Your task to perform on an android device: I want to cook something for dinner so browse for three chesse broken lasagna recipe in the Italian category.
Image 0: 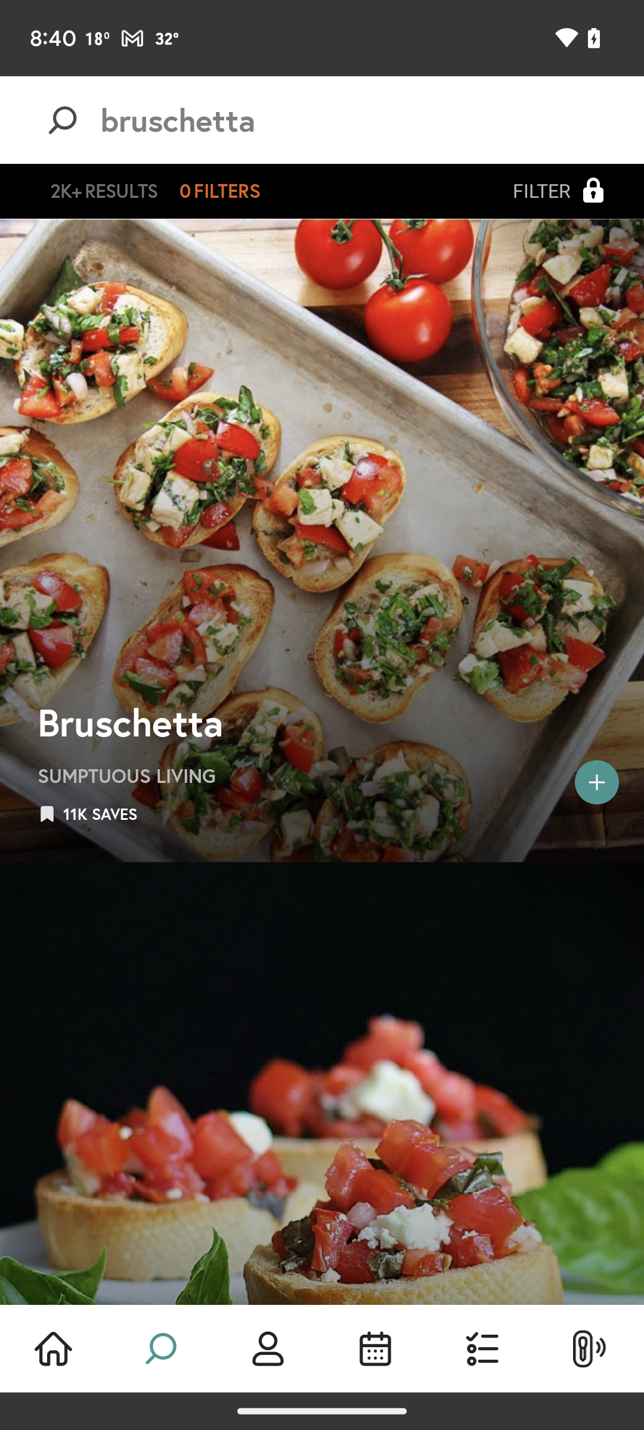
Go back to the previous screen
Step 0: press back button
Image 1: 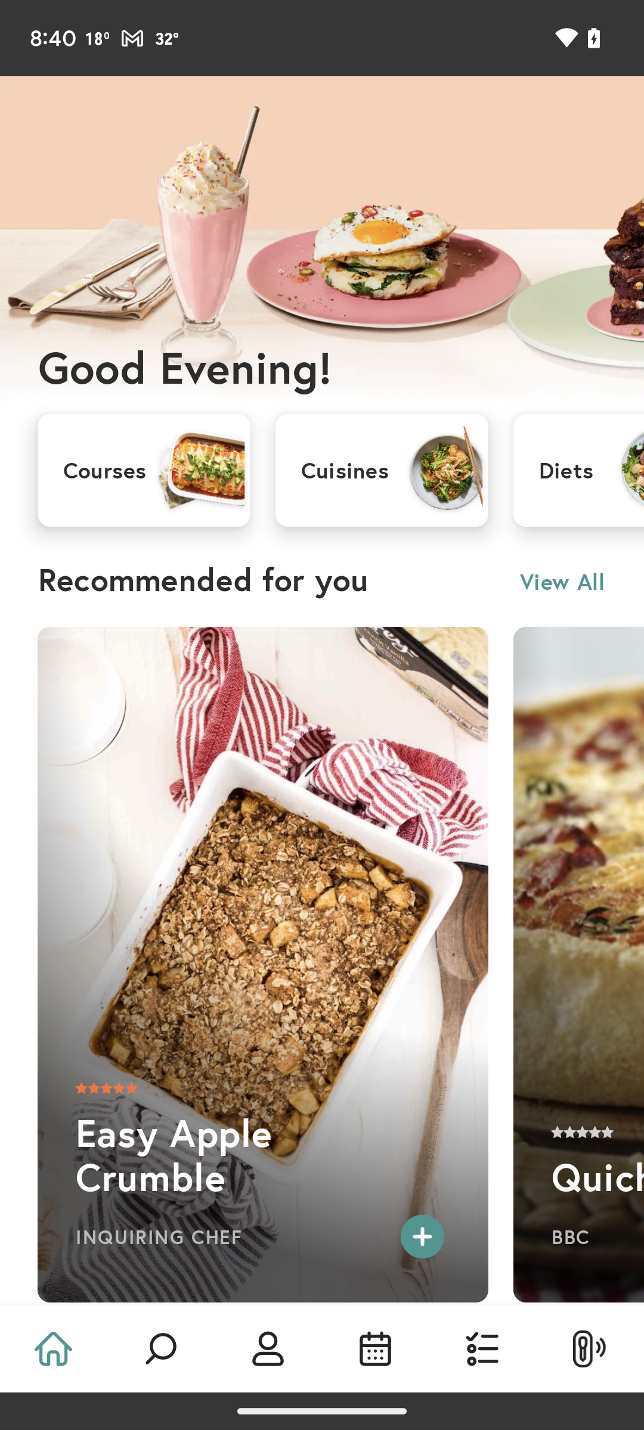
Click on the cuisines section at the top of the screen
Step 1: click (351, 470)
Image 2: 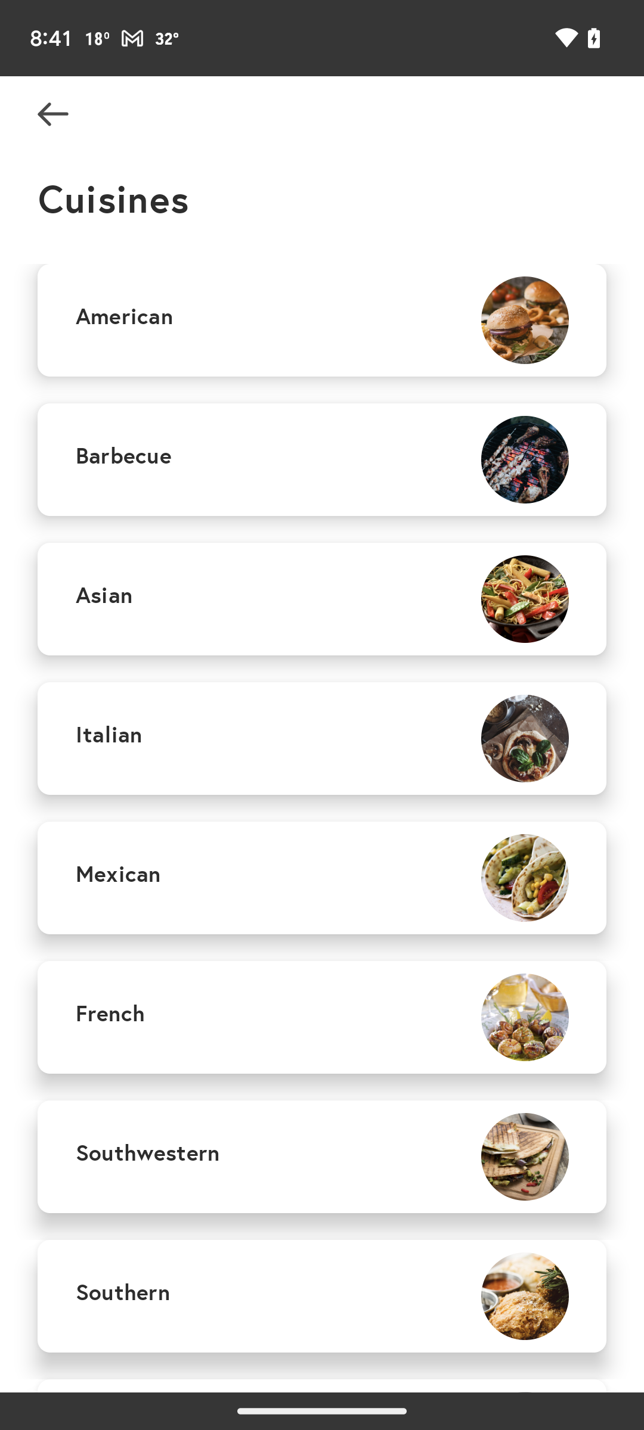
Click on the italian cuisines category
Step 2: click (322, 738)
Image 3: 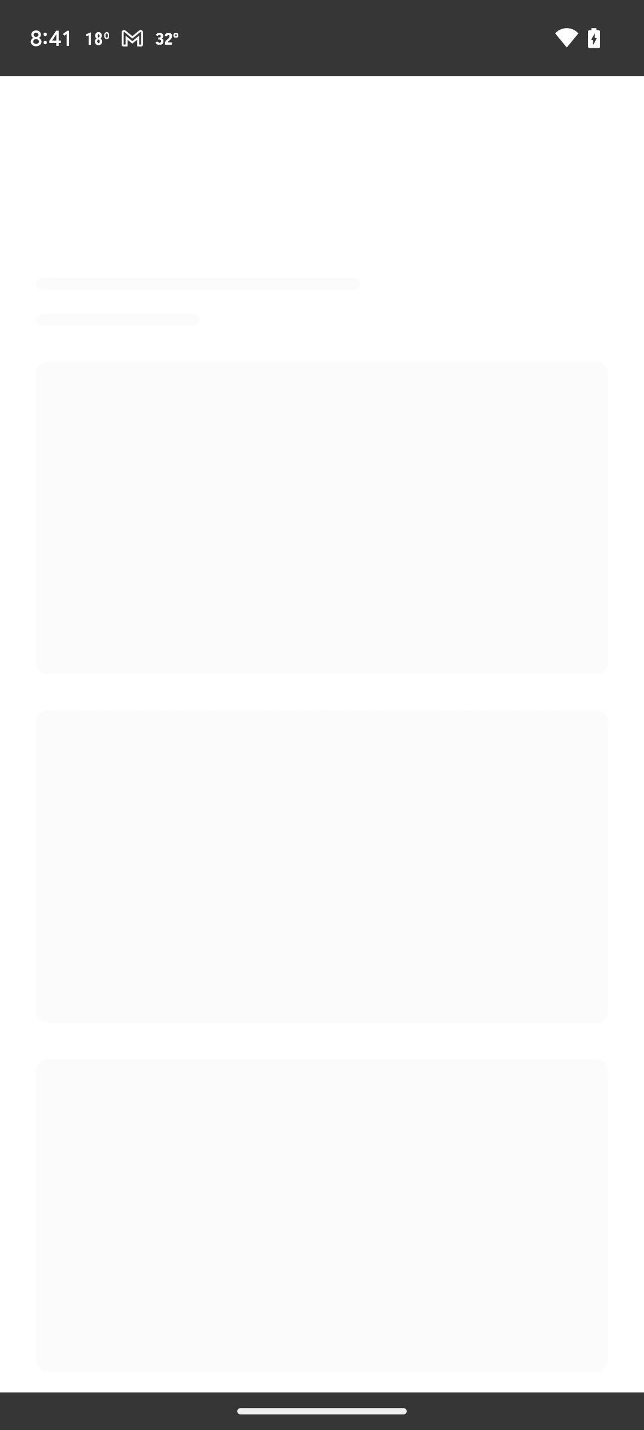
Click on the italian cuisines category
Step 3: wait
Image 4: 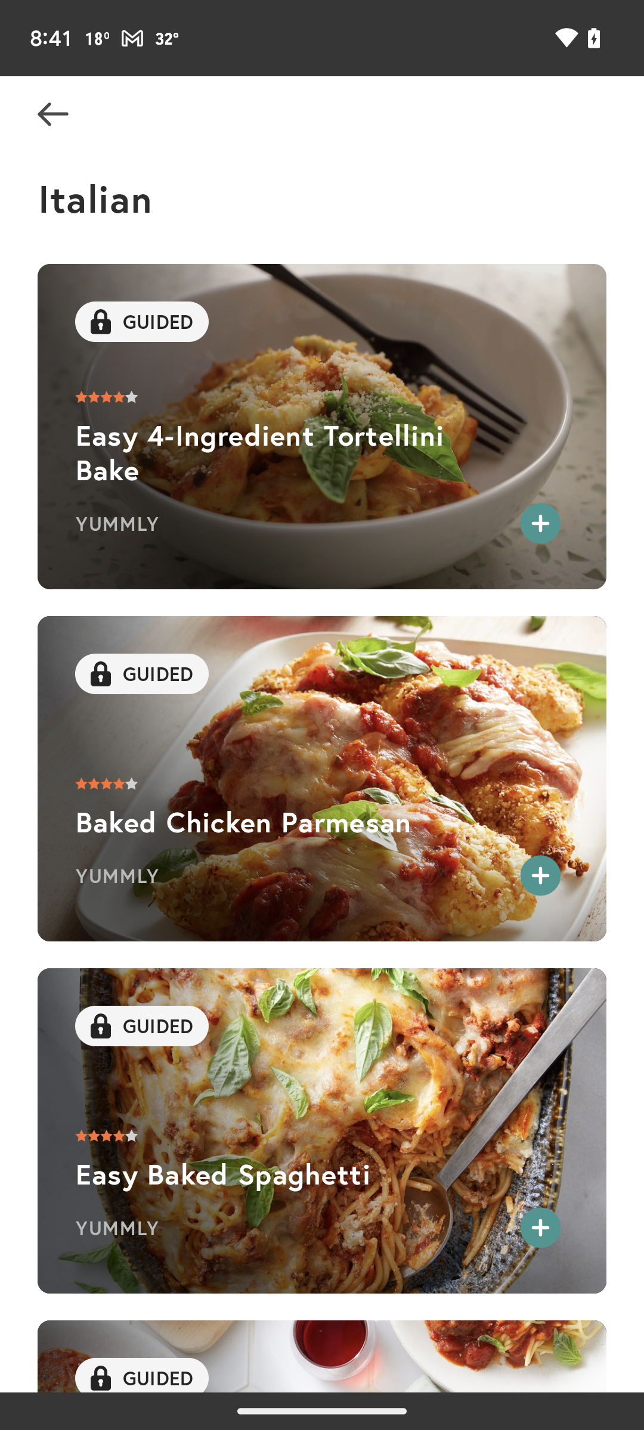
Swipe up to view the three chesse broken lasagna recipe
Step 4: scroll down
Image 5: 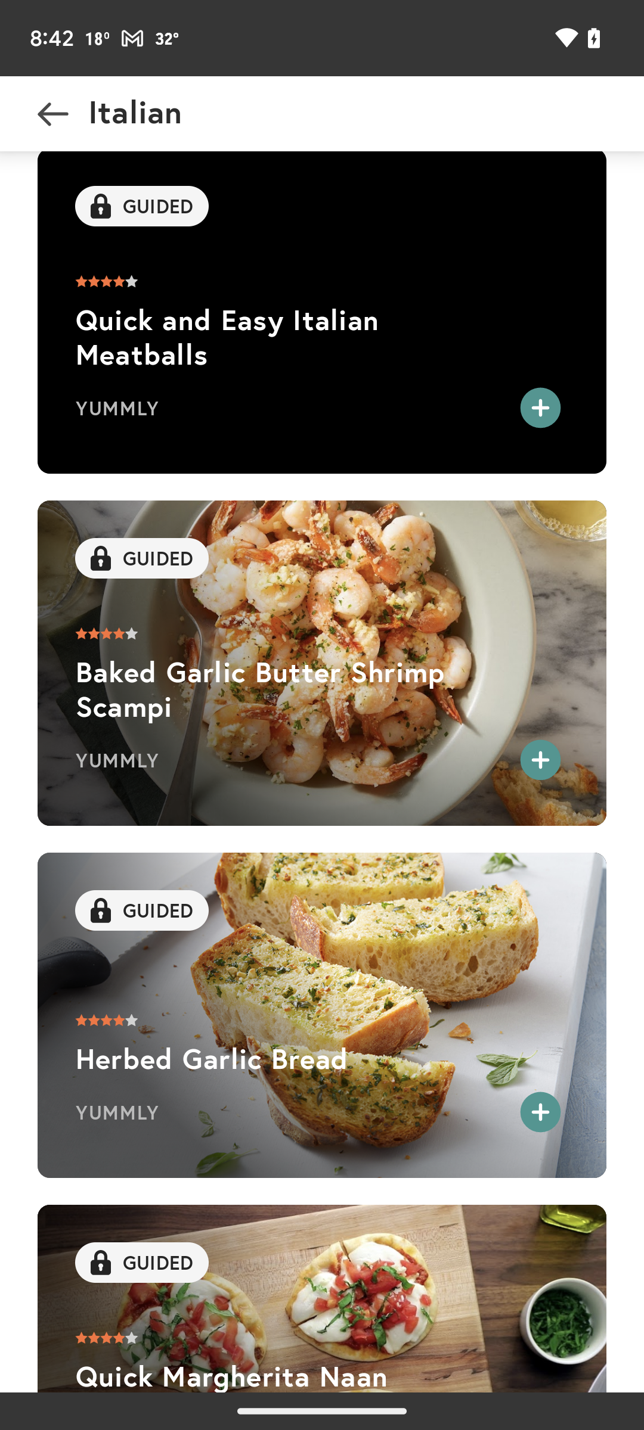
Swipe up to view the three chesse broken lasagna recipe
Step 5: scroll down
Image 6: 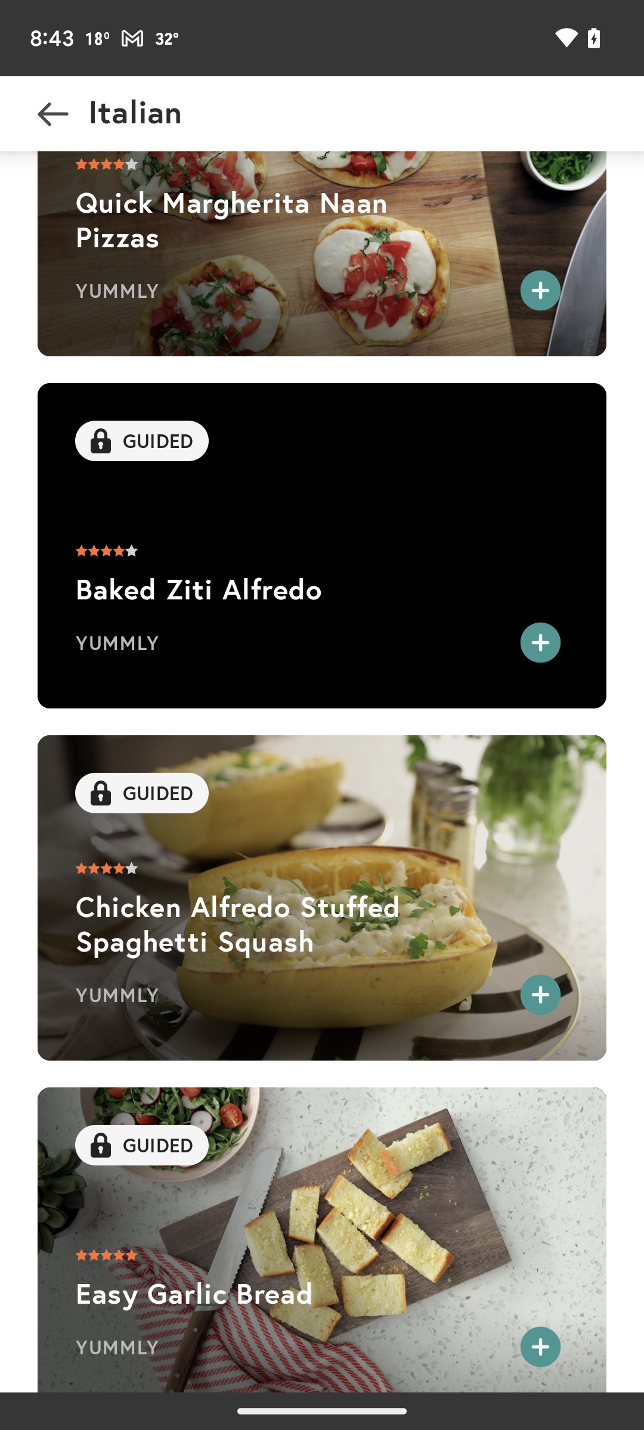
Swipe up to view the three chesse broken lasagna recipe
Step 6: scroll down
Image 7: 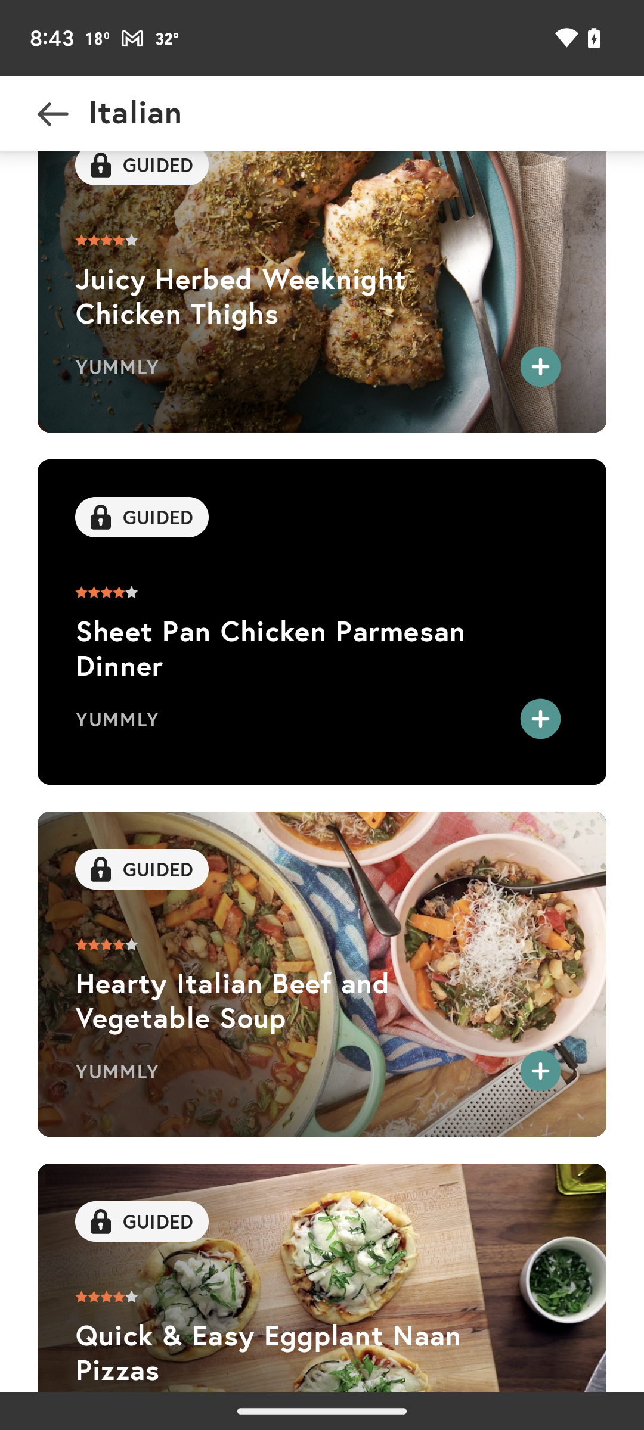
Swipe up to view the three chesse broken lasagna recipe
Step 7: scroll down
Image 8: 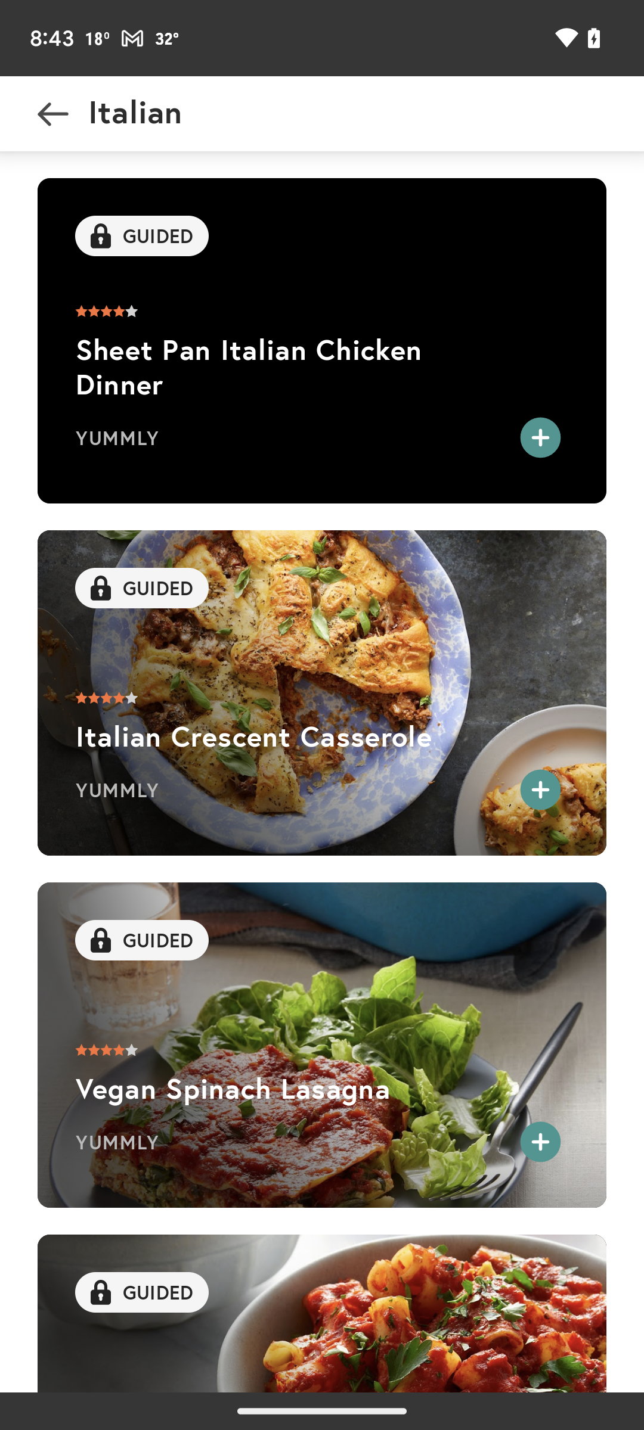
Swipe up to view the three chesse broken lasagna recipe
Step 8: scroll down
Image 9: 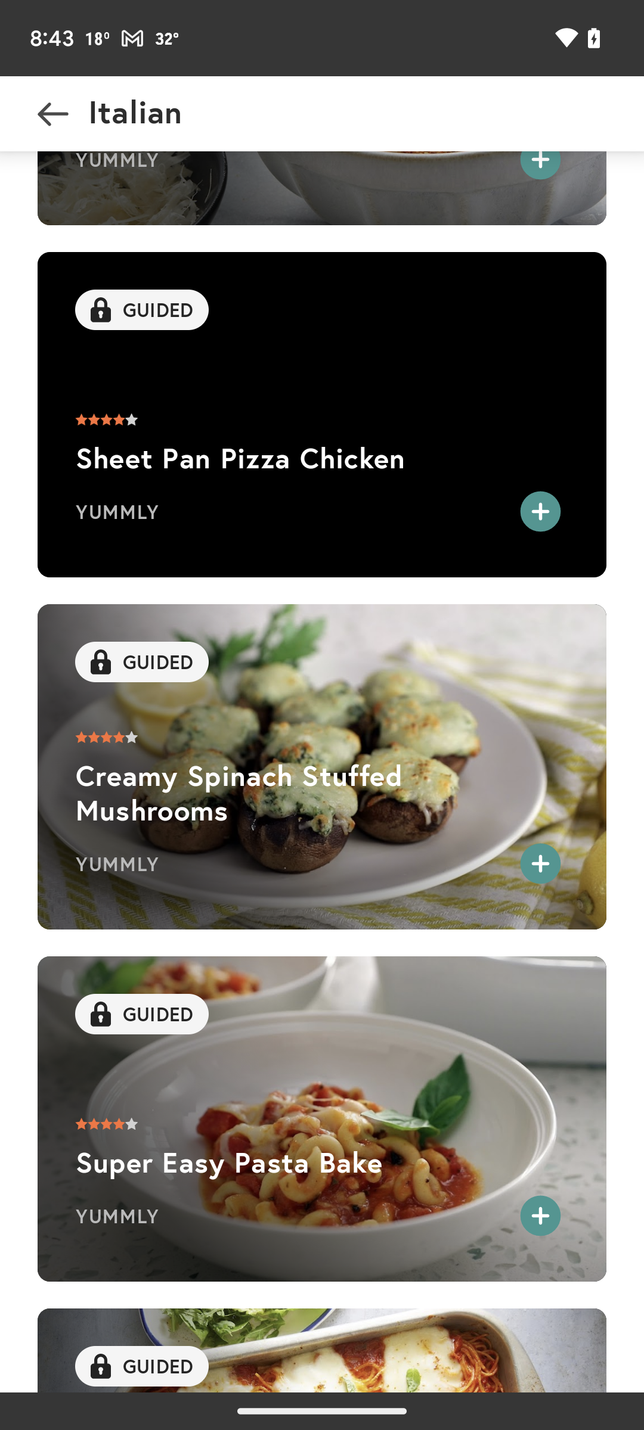
Swipe up to view the three chesse broken lasagna recipe
Step 9: scroll down
Image 10: 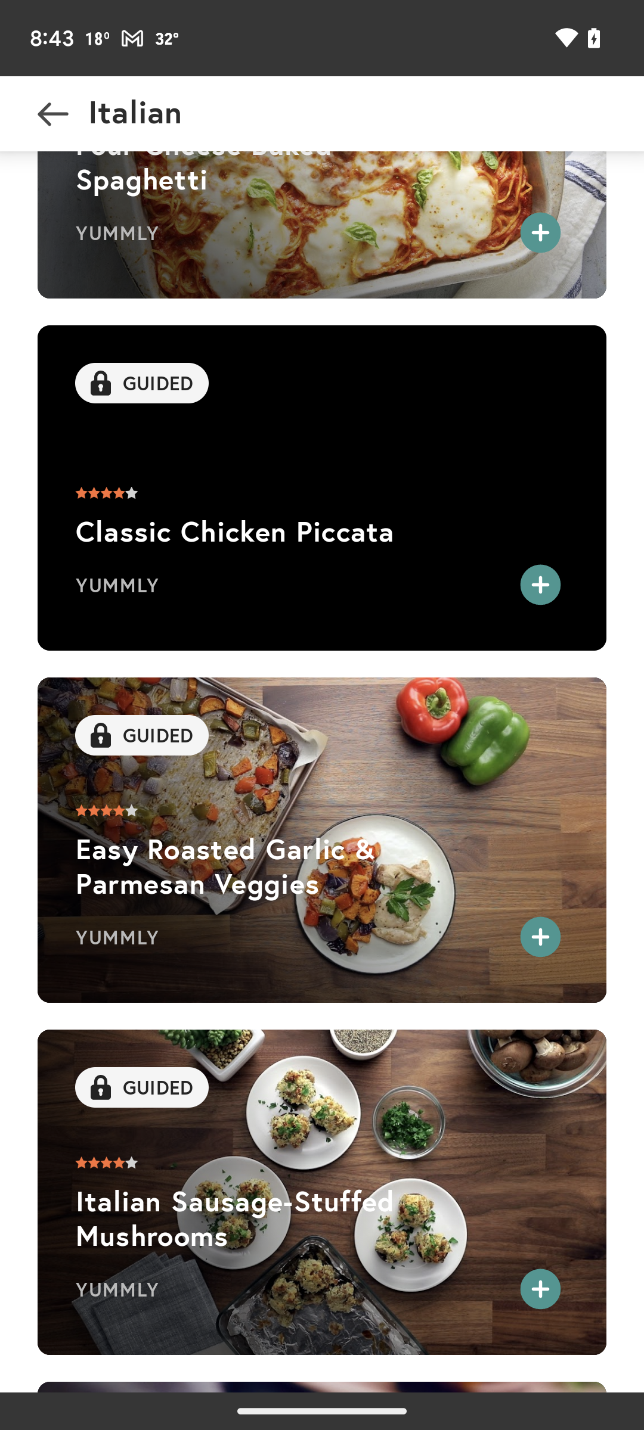
Swipe up to view the three chesse broken lasagna recipe
Step 10: scroll down
Image 11: 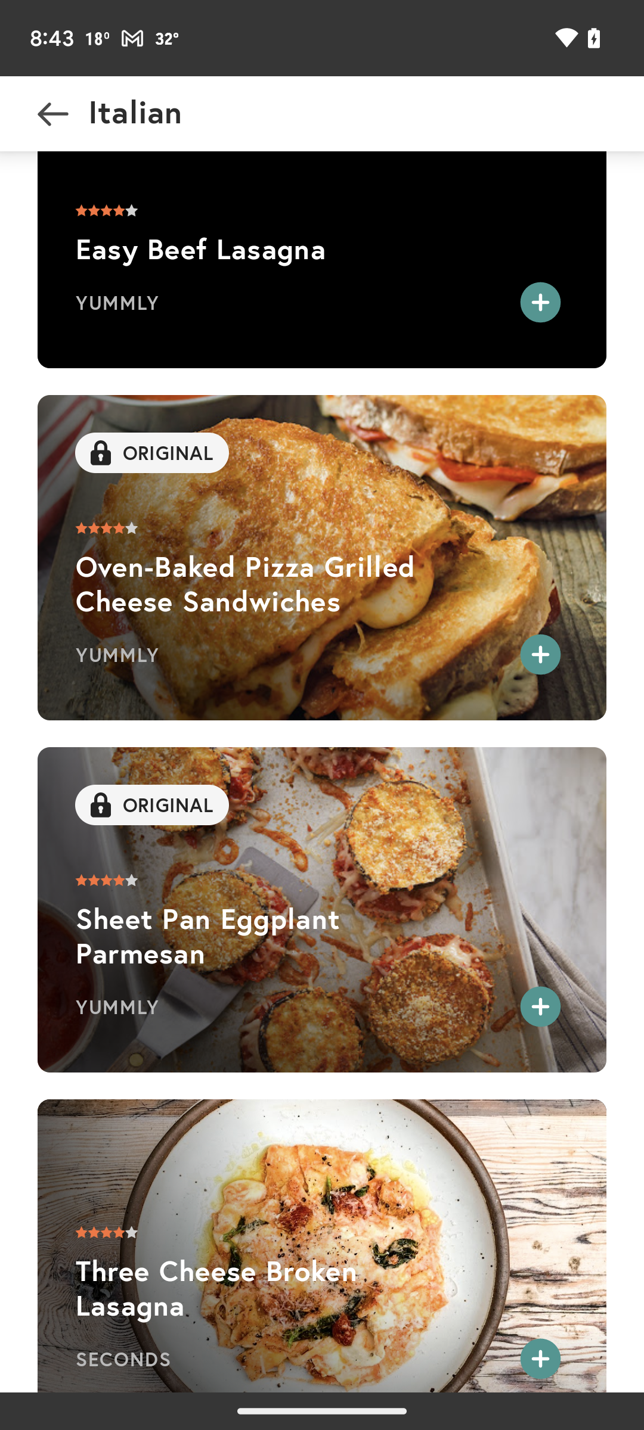
Open the three cheese broken lasagna recipe
Step 11: click (321, 1246)